Your task to perform on an android device: Search for emails from the Google Community Team in the Gmail app.
Image 0: 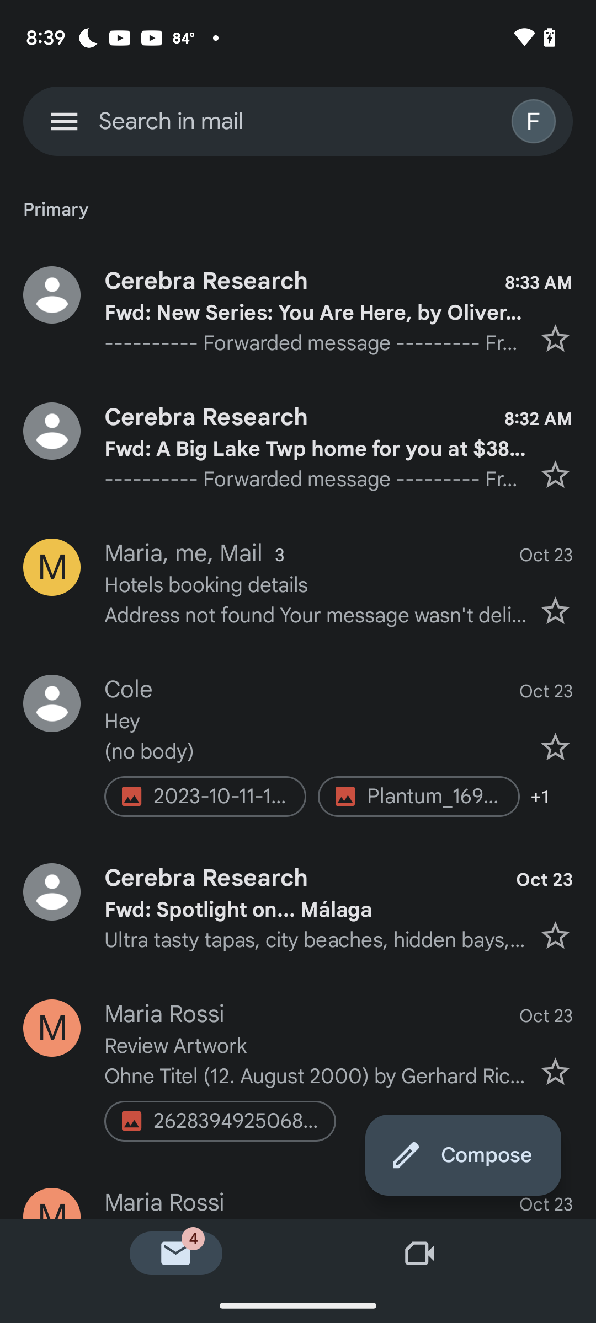
Click on the search bar on the top of the screen
Step 0: click (298, 121)
Image 1: 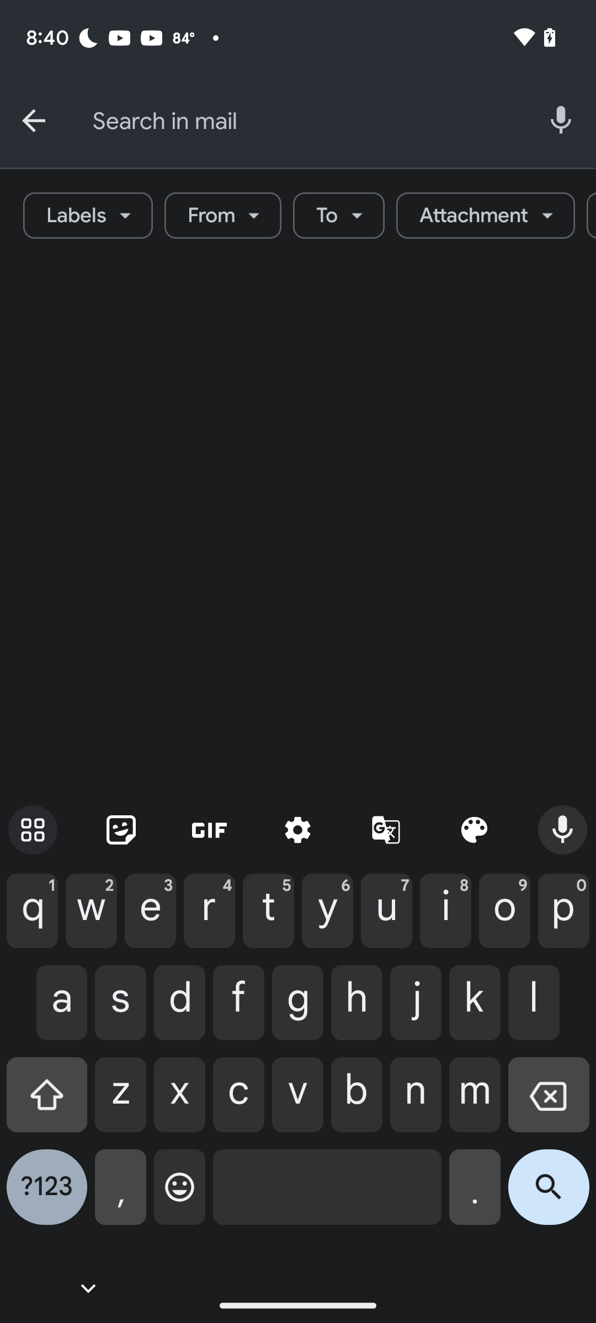
Enter Google community team in the textbox
Step 1: type "Google Community Team"